Your task to perform on an android device: Look for the walking shoes with size 42  in the Temu app.
Image 0: 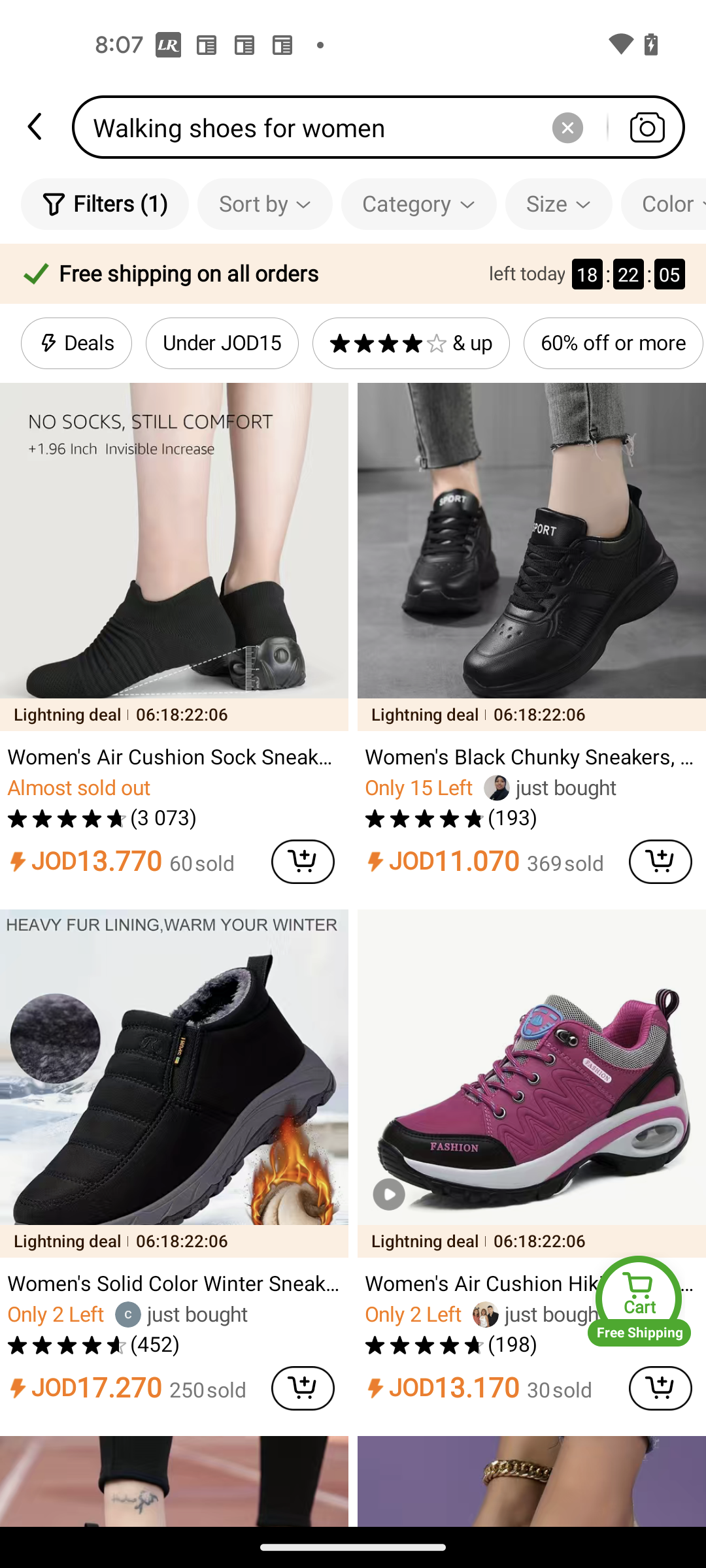
Click on the Filters
Step 0: click (120, 204)
Image 1: 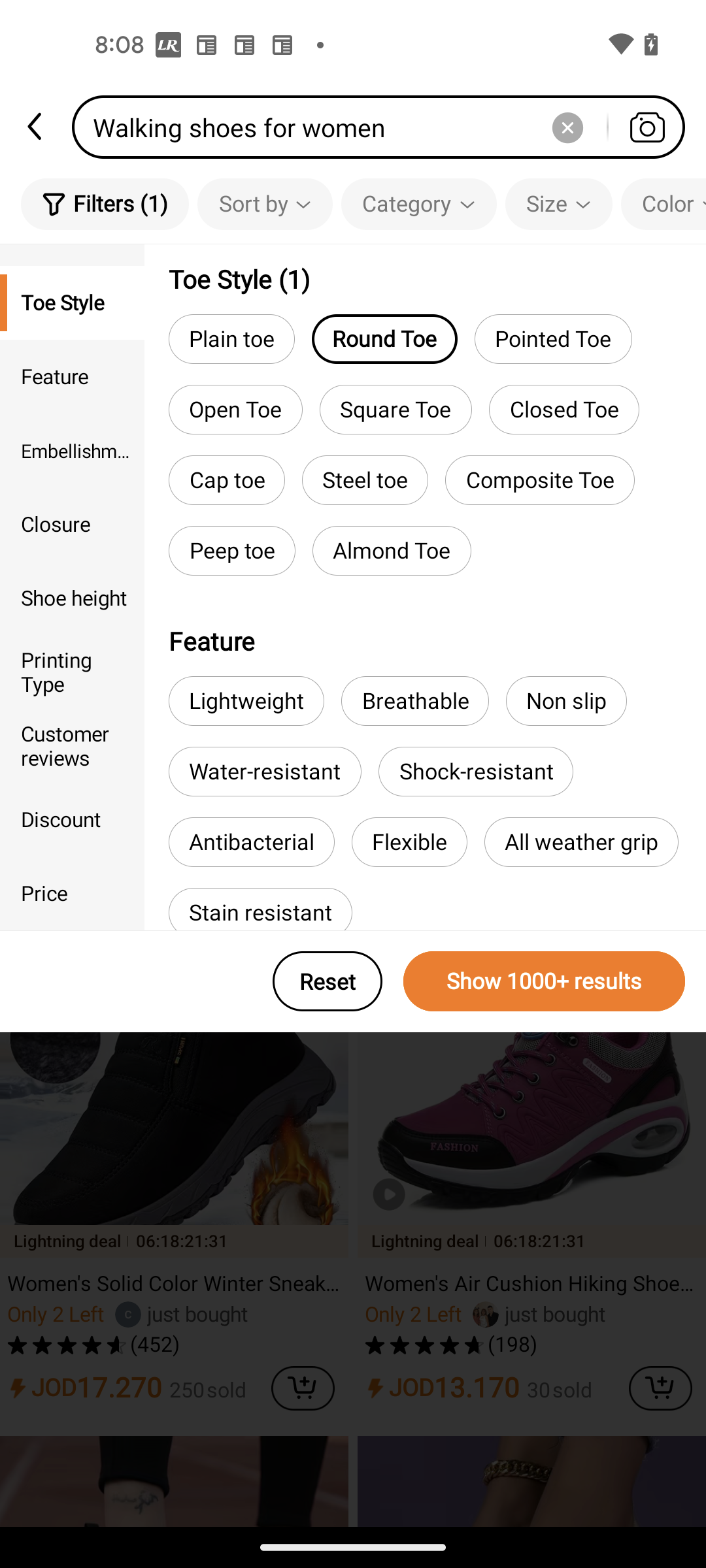
Swipe down to size filter
Step 1: scroll up
Image 2: 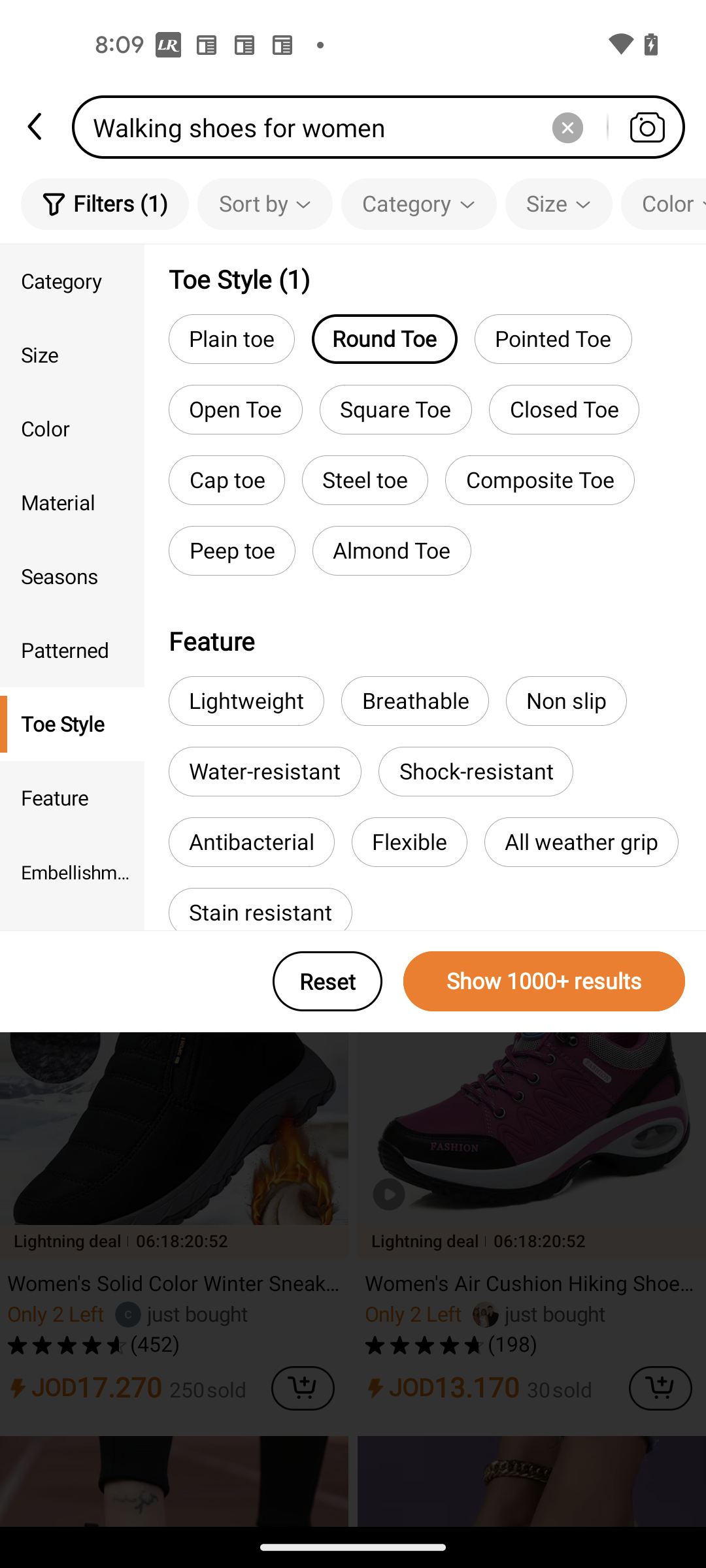
Click on the Size filter
Step 2: click (72, 355)
Image 3: 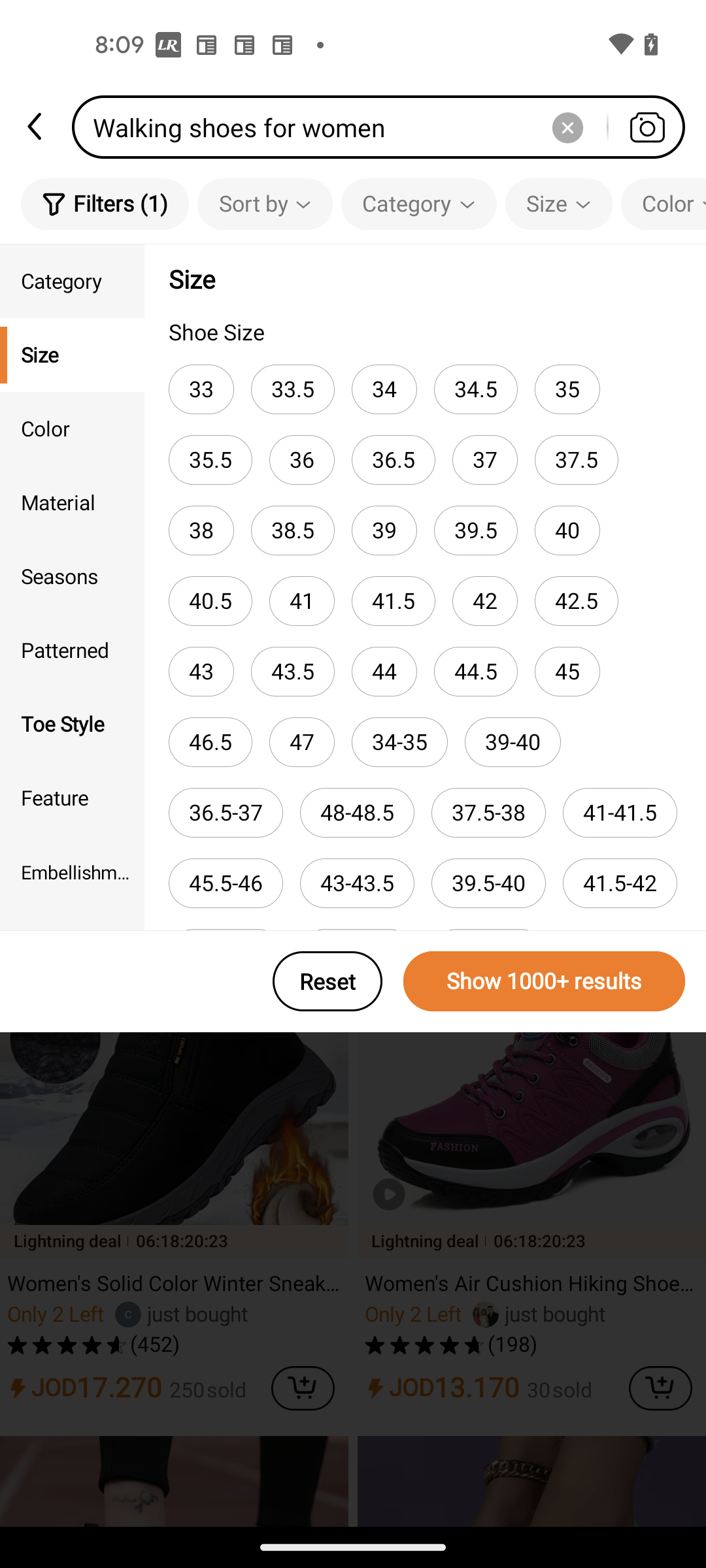
Select 42 size
Step 3: click (485, 601)
Image 4: 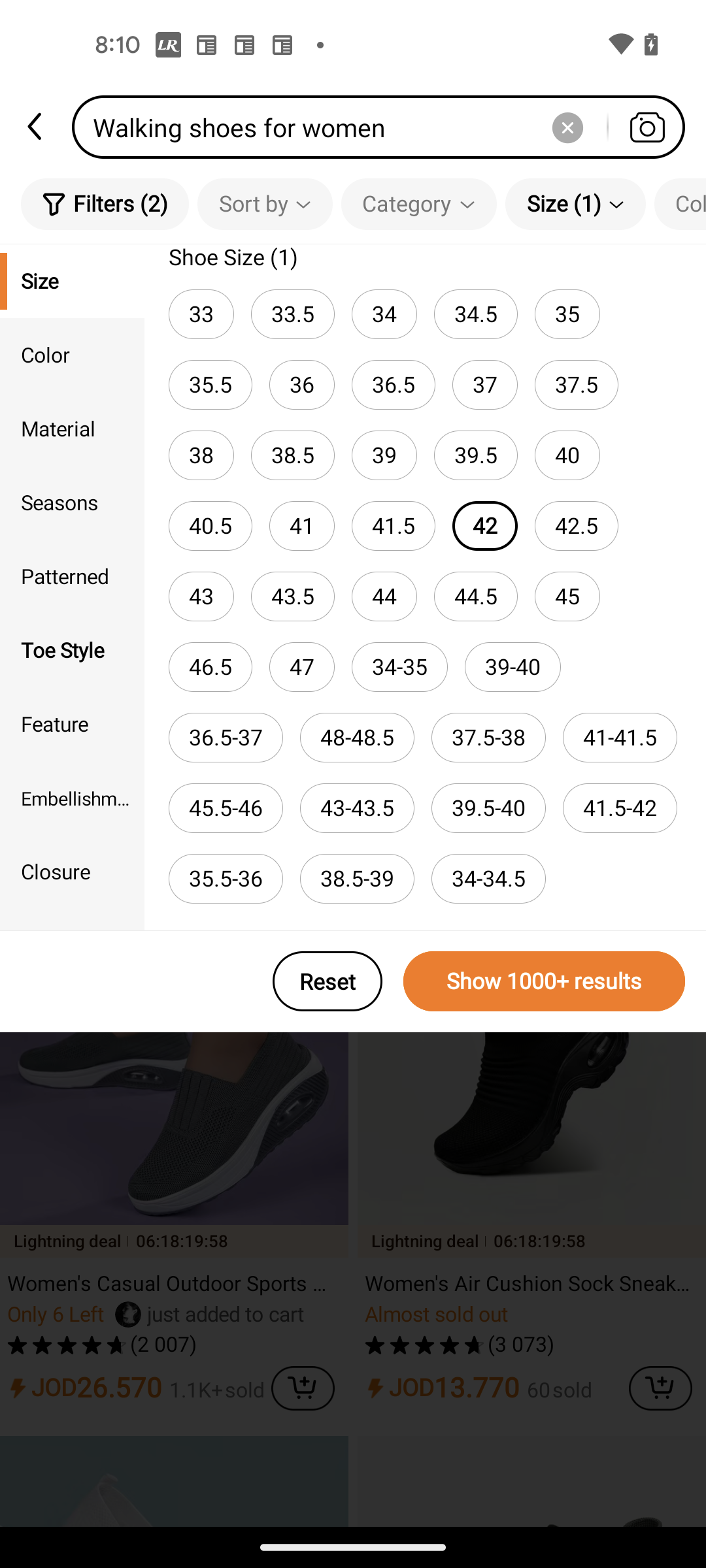
Click on Show 1000+ result button
Step 4: click (544, 981)